Your task to perform on an android device: Show me the price comparison of the APPLE iphone 14(BLUE,128GB) with other similar mobile phones on the Flipkart app.
Image 0: 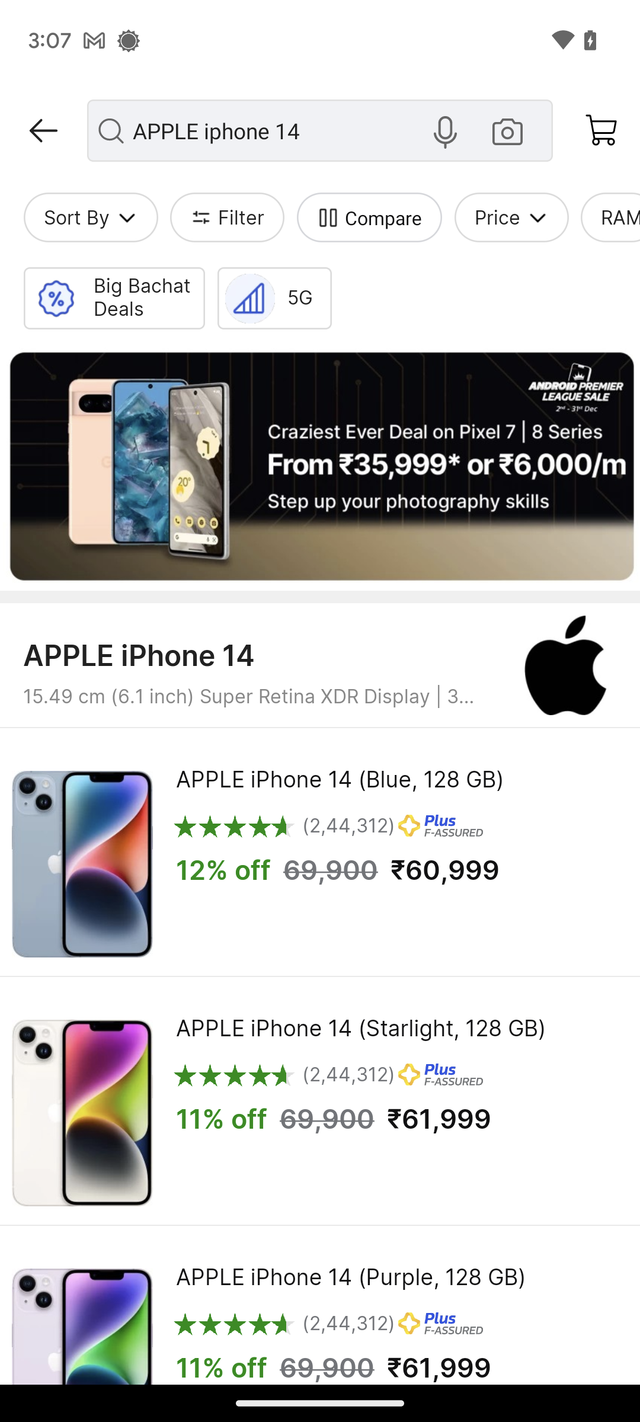
Click on the first search result.
Step 0: click (320, 851)
Image 1: 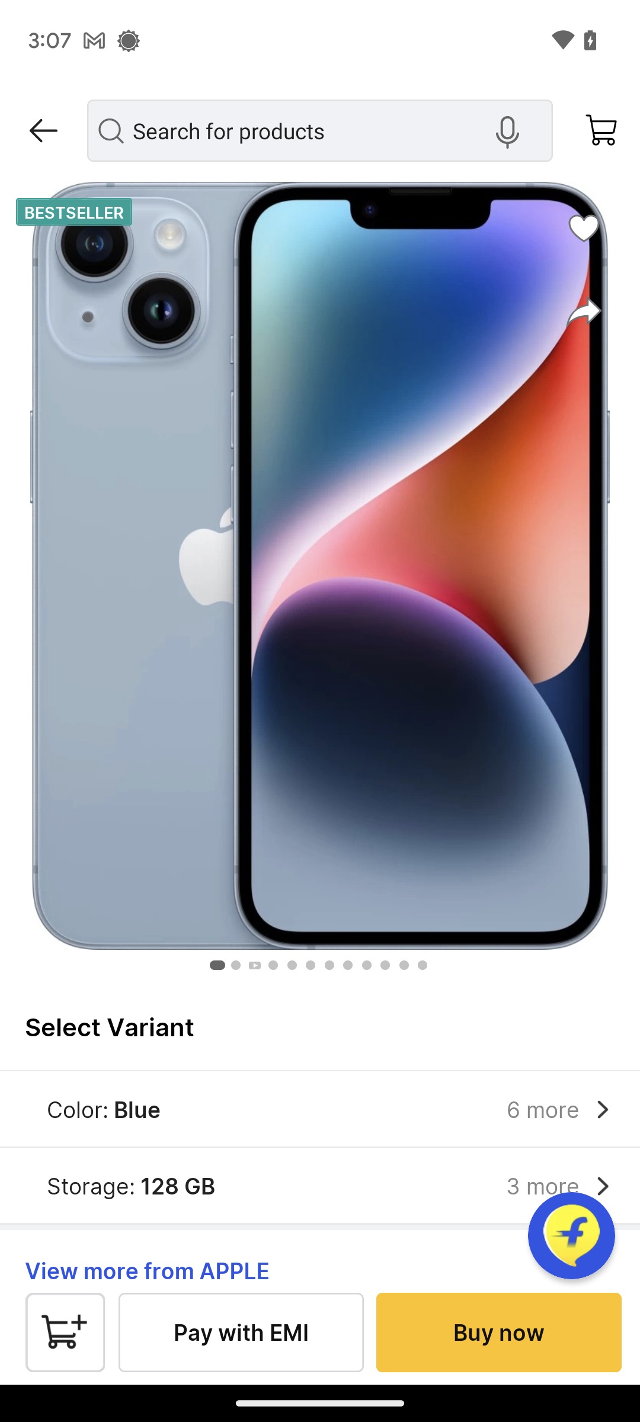
Scroll up on the screen until you find the Similar products to Compare.
Step 1: scroll down
Image 2: 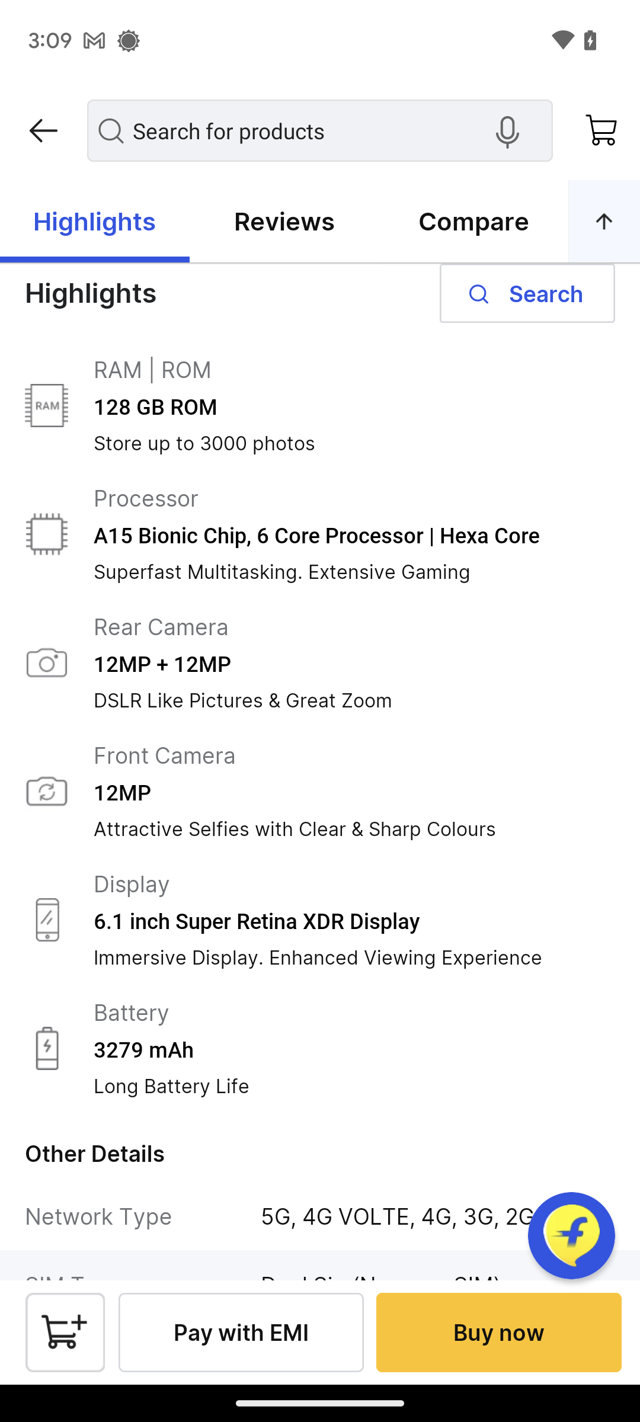
Scroll up on the screen until you find the Similar products to Compare.
Step 2: scroll down
Image 3: 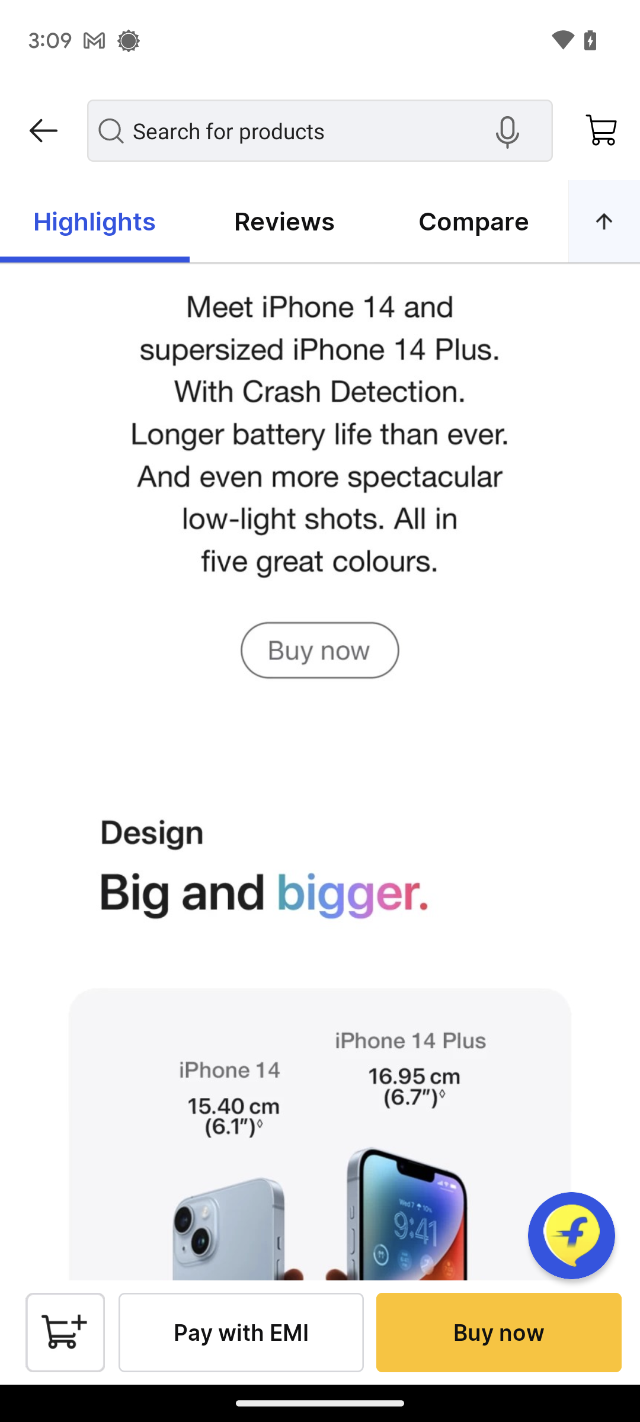
Scroll up on the screen until you find the Similar products to Compare.
Step 3: scroll down
Image 4: 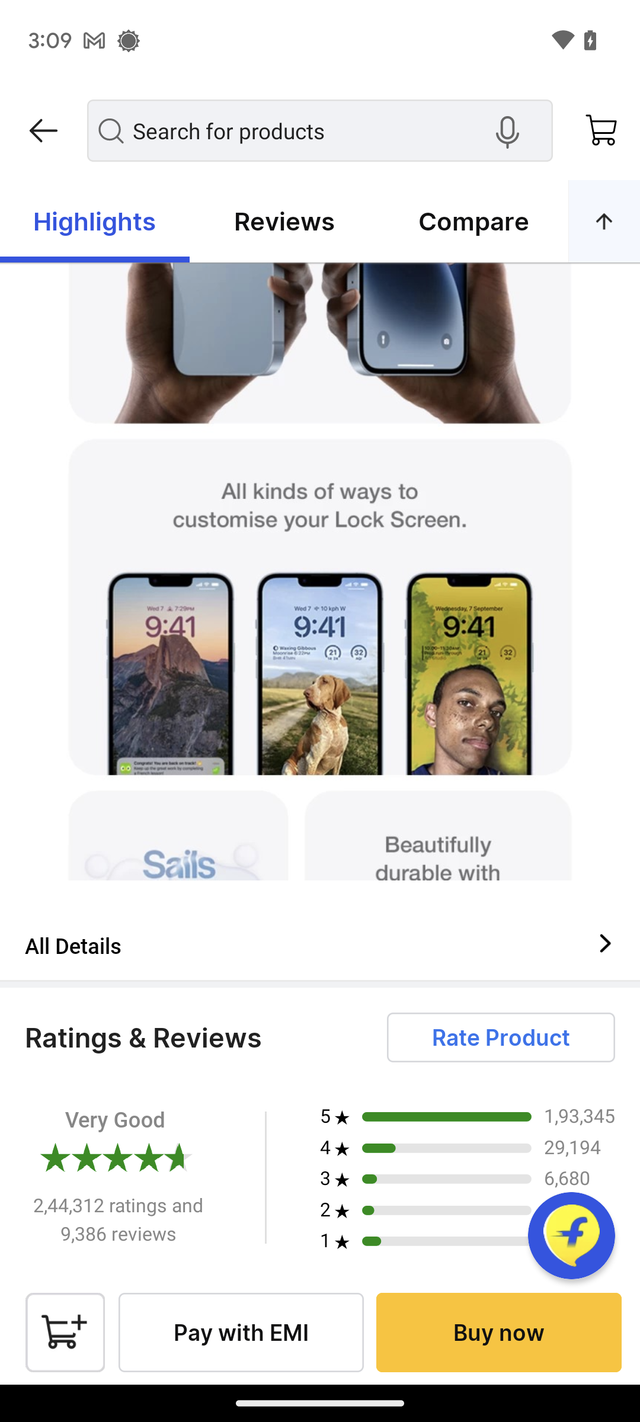
Scroll up on the screen until you find the Similar products to Compare.
Step 4: scroll down
Image 5: 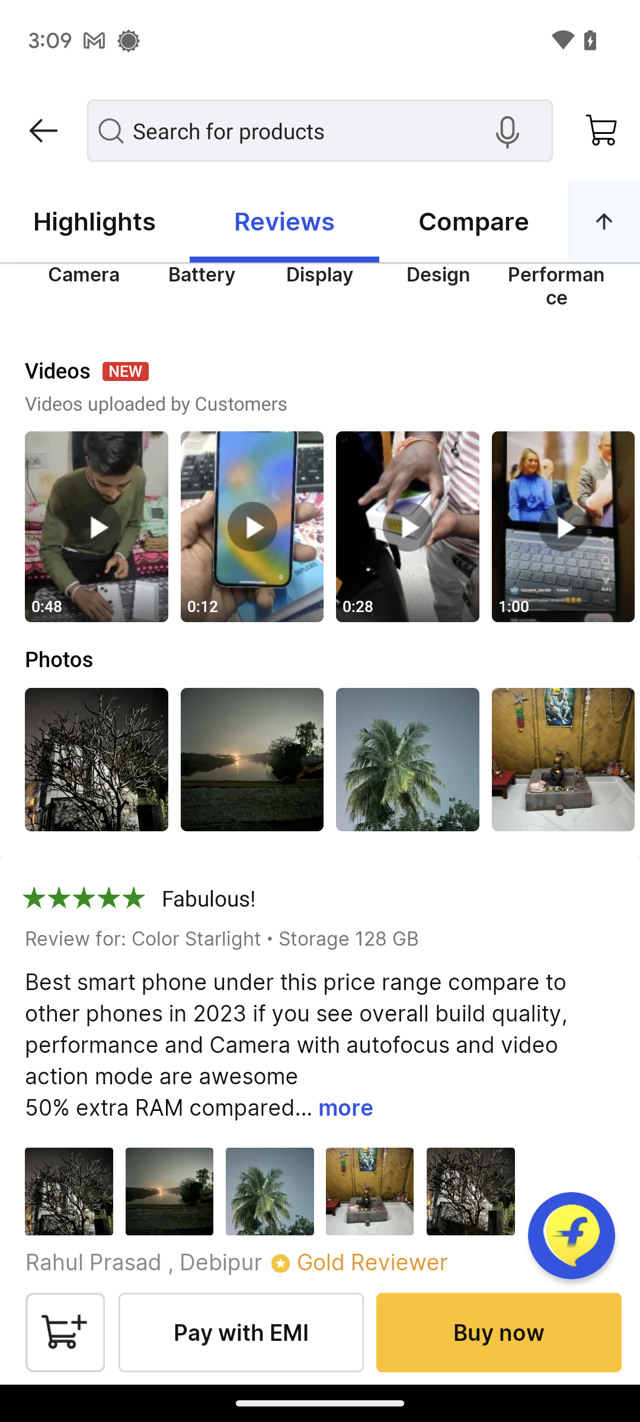
Scroll up on the screen until you find the Similar products to Compare.
Step 5: scroll down
Image 6: 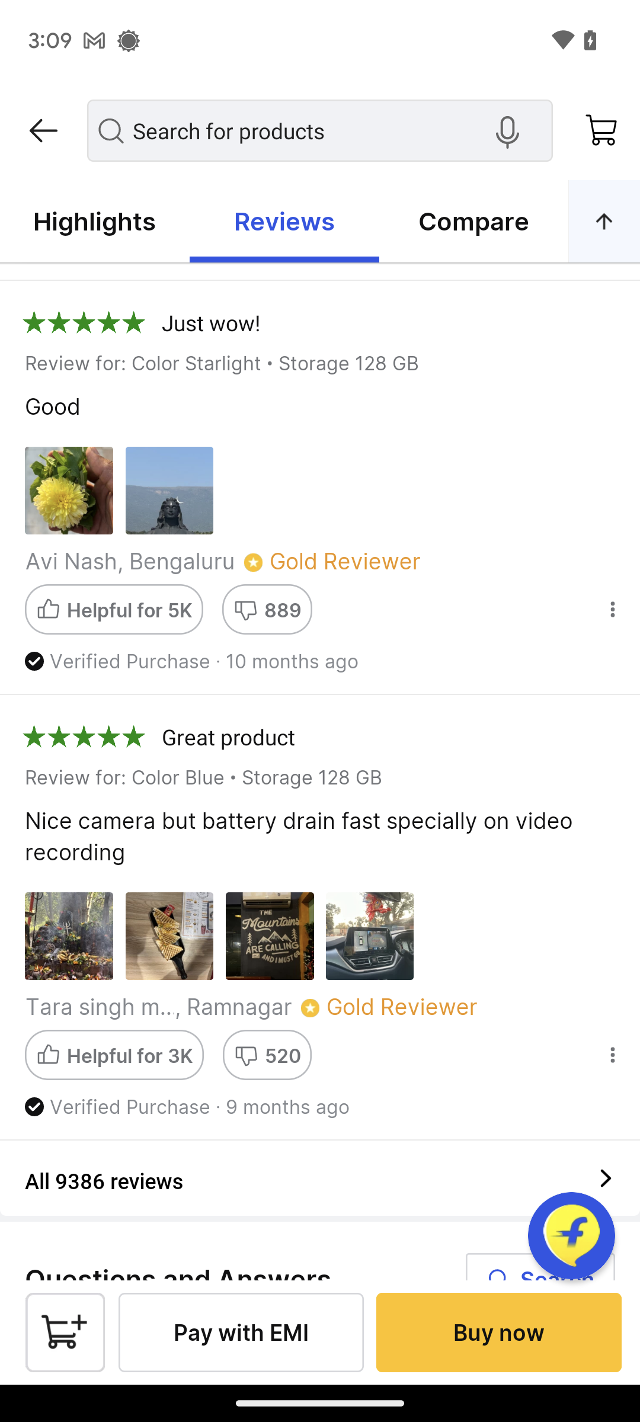
Scroll up on the screen until you find the Similar products to Compare.
Step 6: scroll down
Image 7: 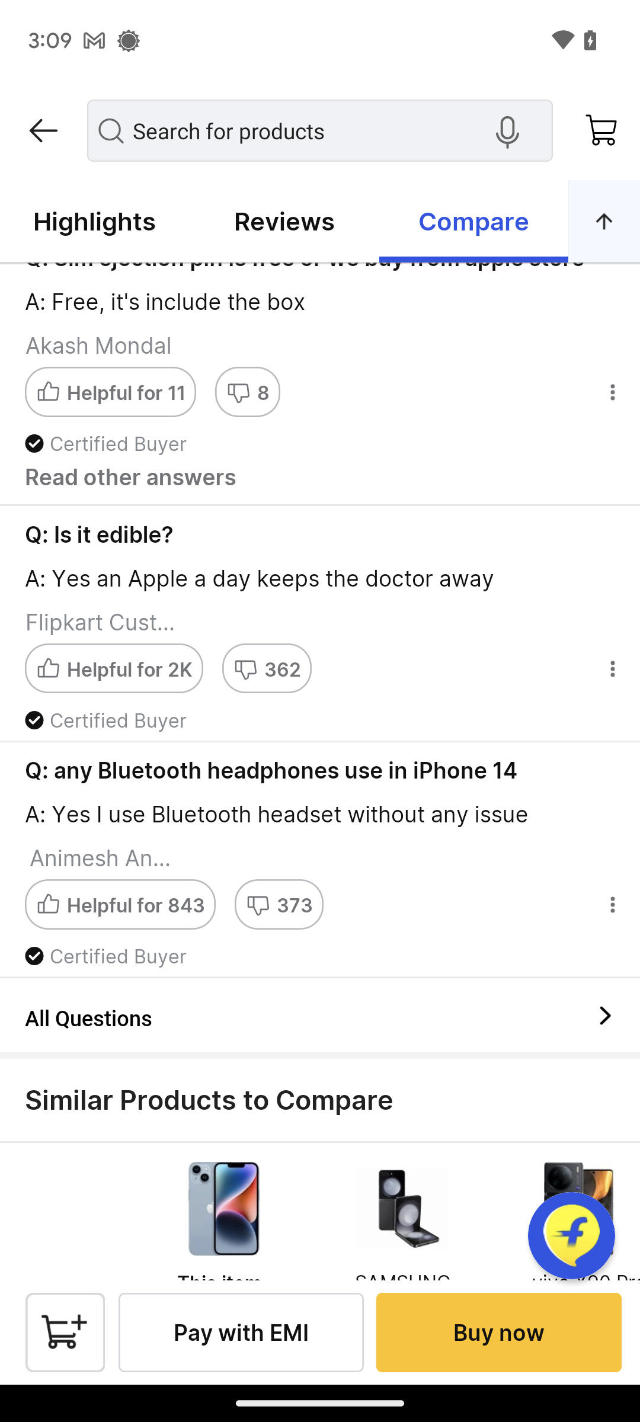
Scroll up on the screen until you find the Similar products to Compare.
Step 7: wait